Your task to perform on an android device: View the tool files for more gardening knowledge.
Image 0: 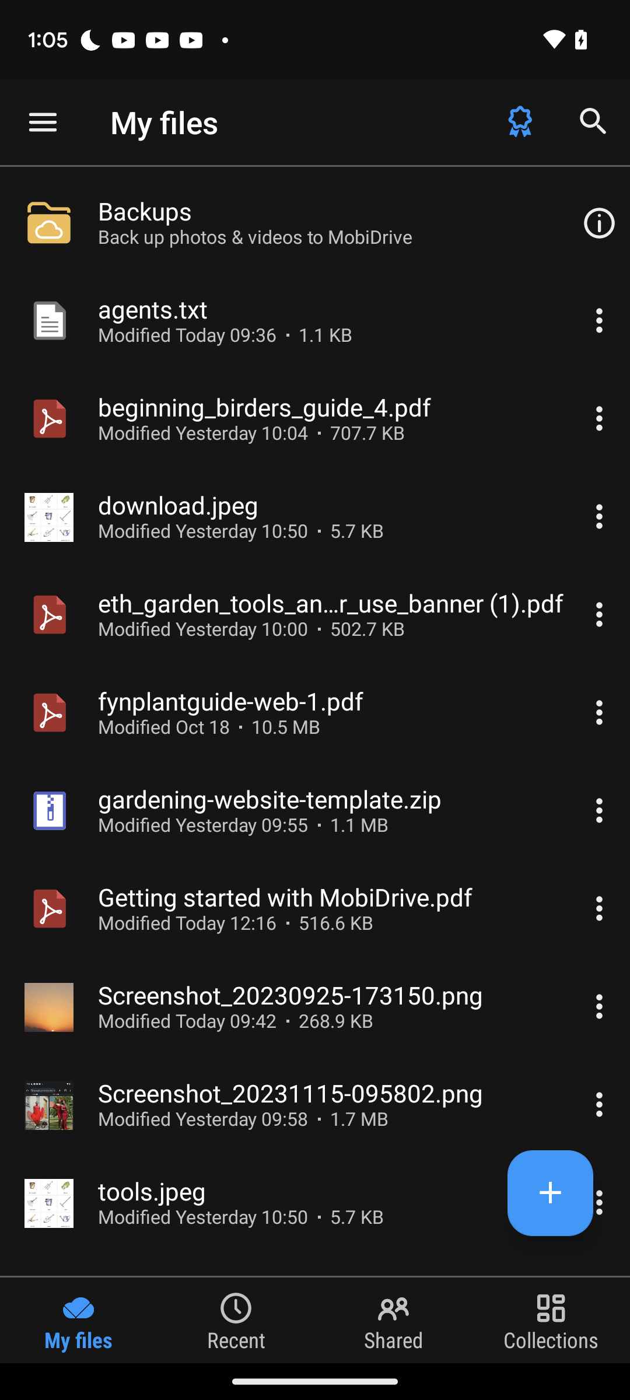
Click on the tools.jpeg 
Step 0: click (315, 1203)